Your task to perform on an android device: The book on the ReadEra app is one I would like to bookmark.
Image 0: 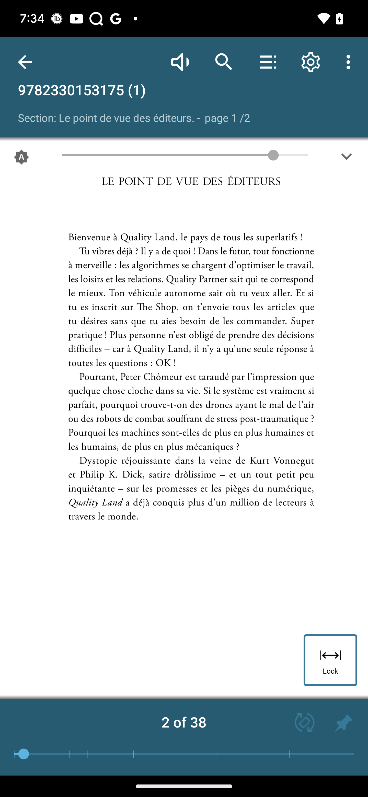
Click on the three dots at the right top corner of the screen
Step 0: click (350, 62)
Image 1: 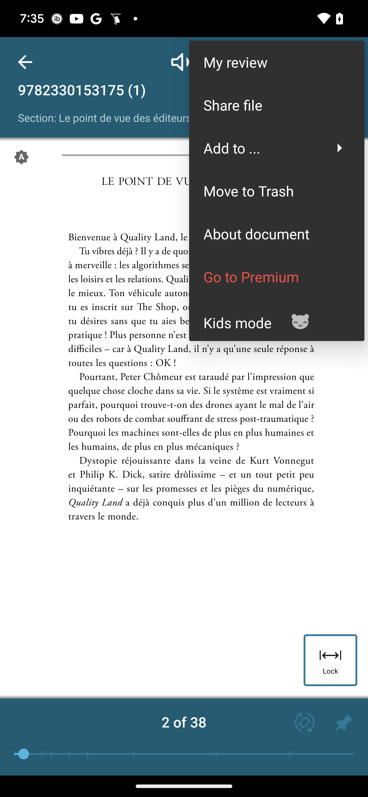
Click on the about document
Step 1: click (277, 234)
Image 2: 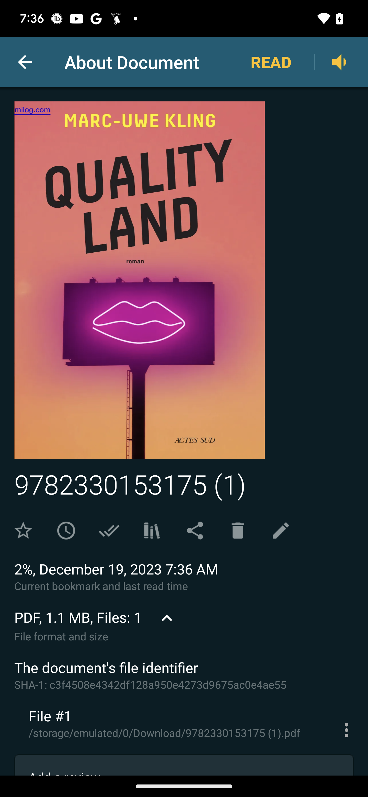
Click on the bookmark button
Step 2: click (23, 530)